Your task to perform on an android device: My wife also ask me to share the train schedule information with her, so share the train schedule from the Trainline app with her at clarawagner98b@gmail.com on the Gmail app.
Image 0: 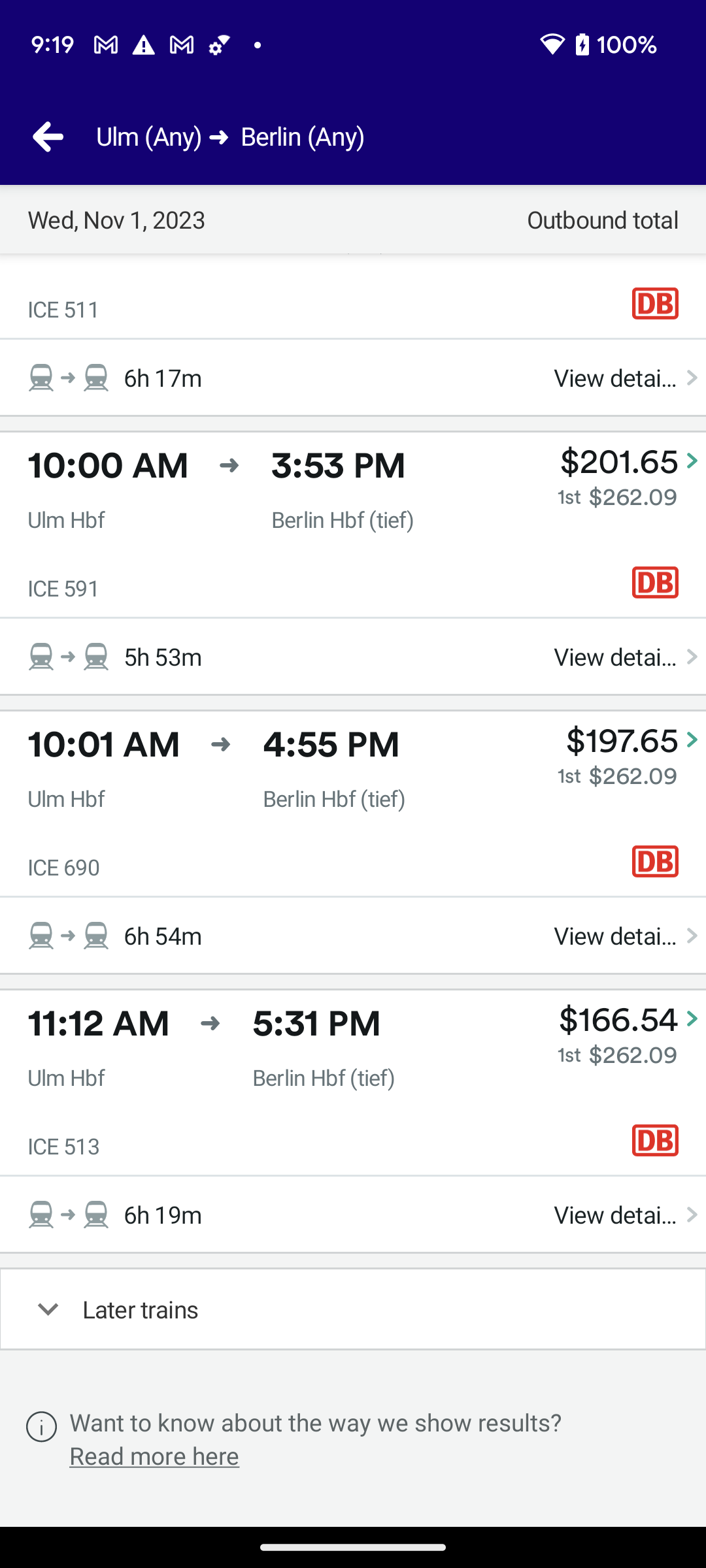
Click on the View details option of the 11:12 A.M. to 5:31 P.M. train to view the track option.
Step 0: click (616, 1214)
Image 1: 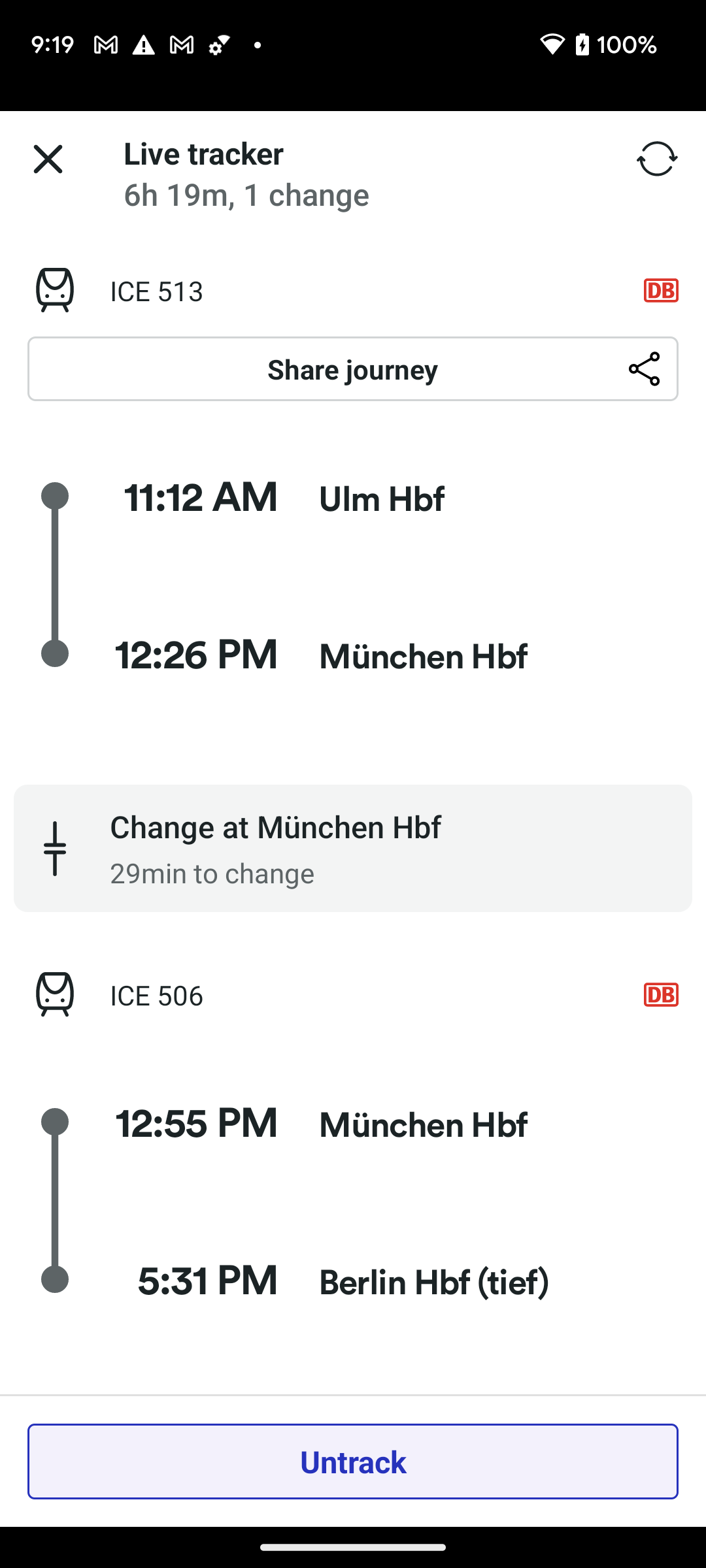
Click on the Share journey option to share the schedule information with my wife.
Step 1: click (353, 368)
Image 2: 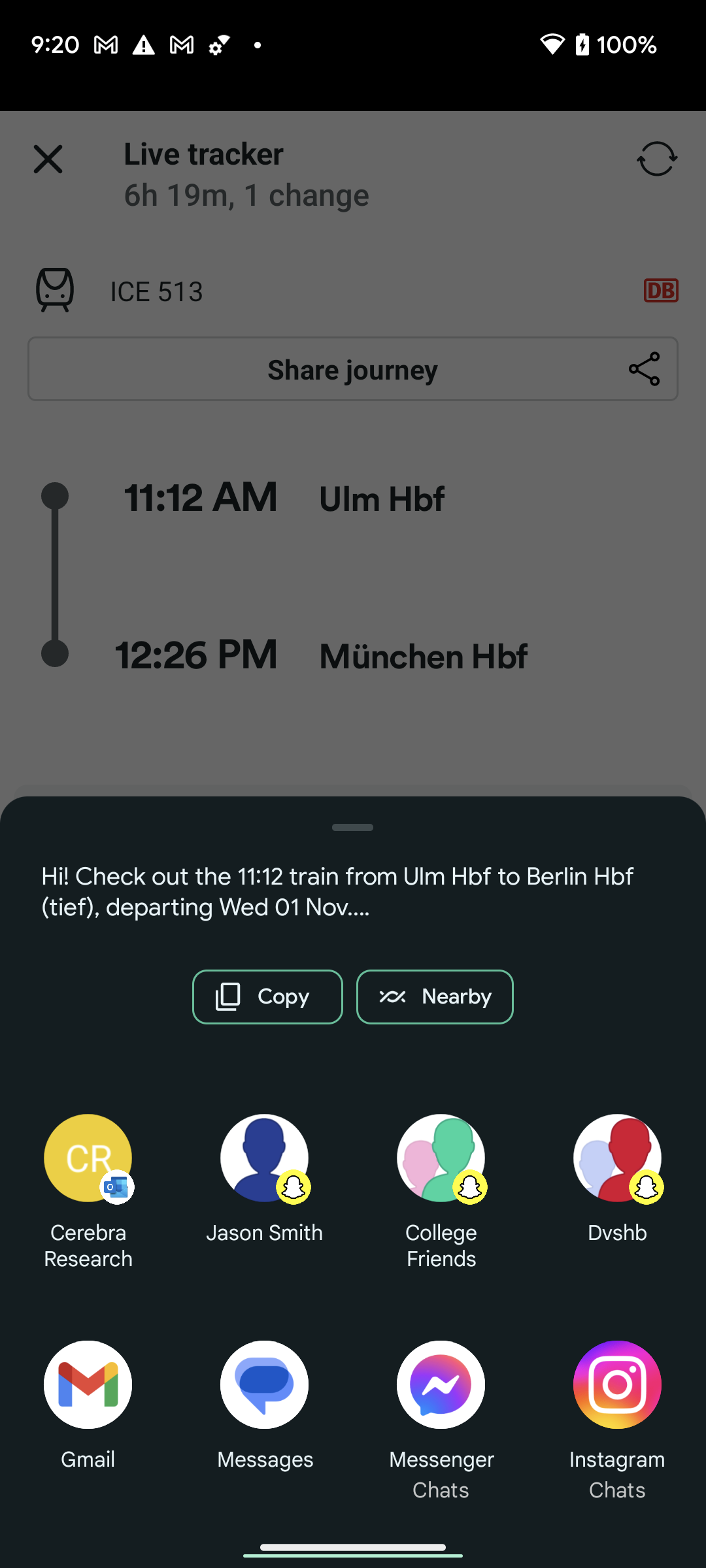
Click on the Gmail app icon to share on the Gmail app.
Step 2: click (87, 1384)
Image 3: 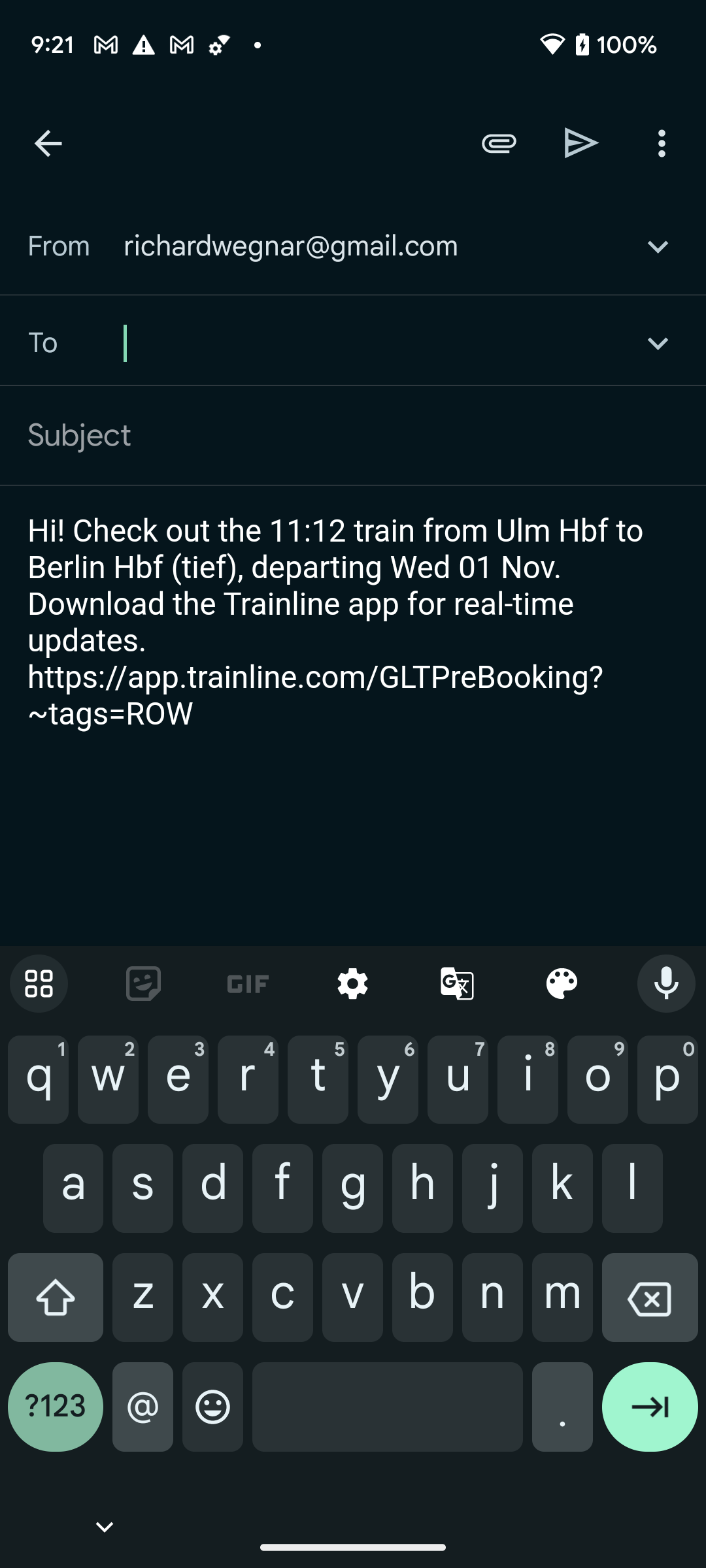
Type clarawagner98b@gmail.com in the recipient section to share this schedule with my wife.
Step 3: type "clarawagner98b@gmail.com"
Image 4: 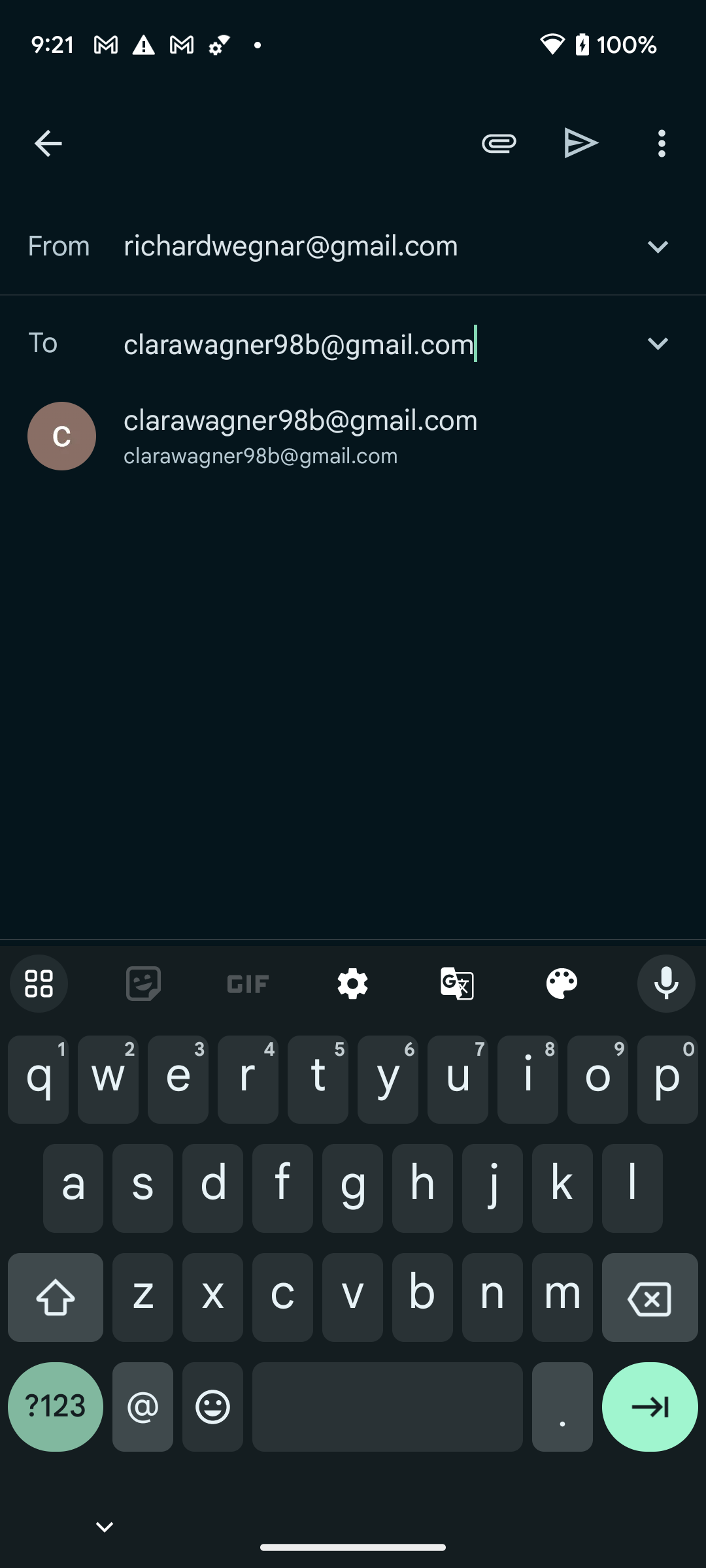
Click on the suggested account to select the recipient.
Step 4: click (301, 420)
Image 5: 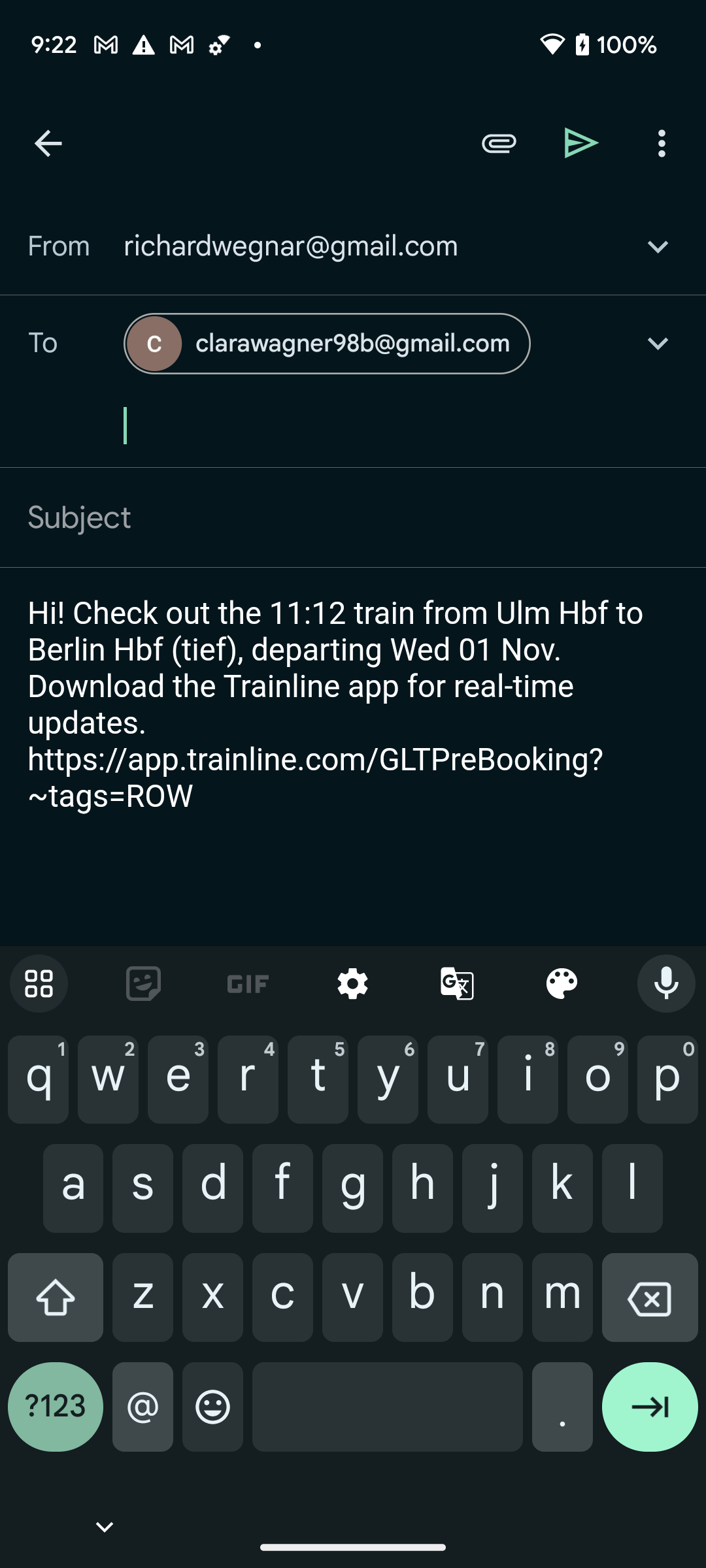
Click on the send button at the top right corner of the screen to share this schedule with my wife.
Step 5: click (582, 142)